Your task to perform on an android device: I want to search for a cruise from Amsterdam for a trip with my family.
Image 0: 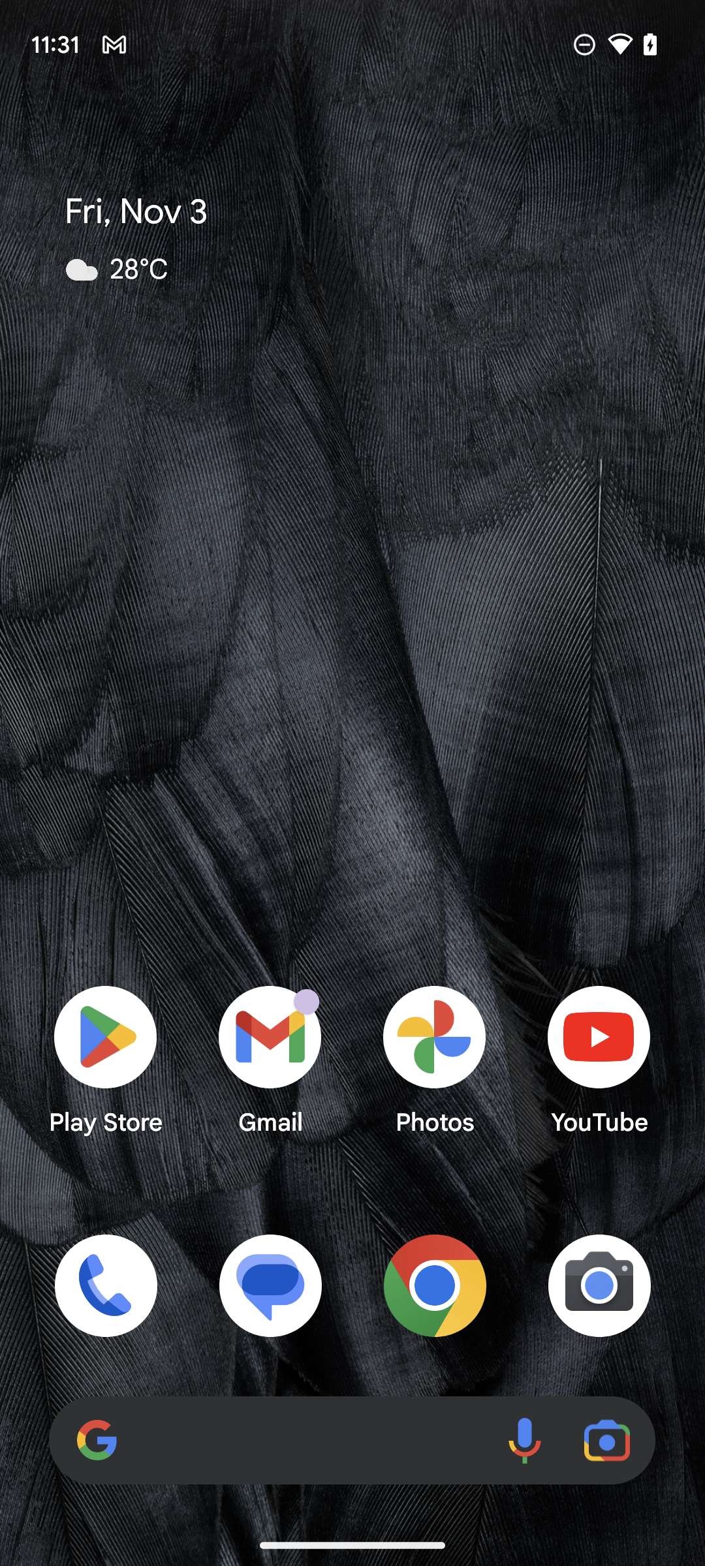
Open the Royal app.
Step 0: open app "Royal"
Image 1: 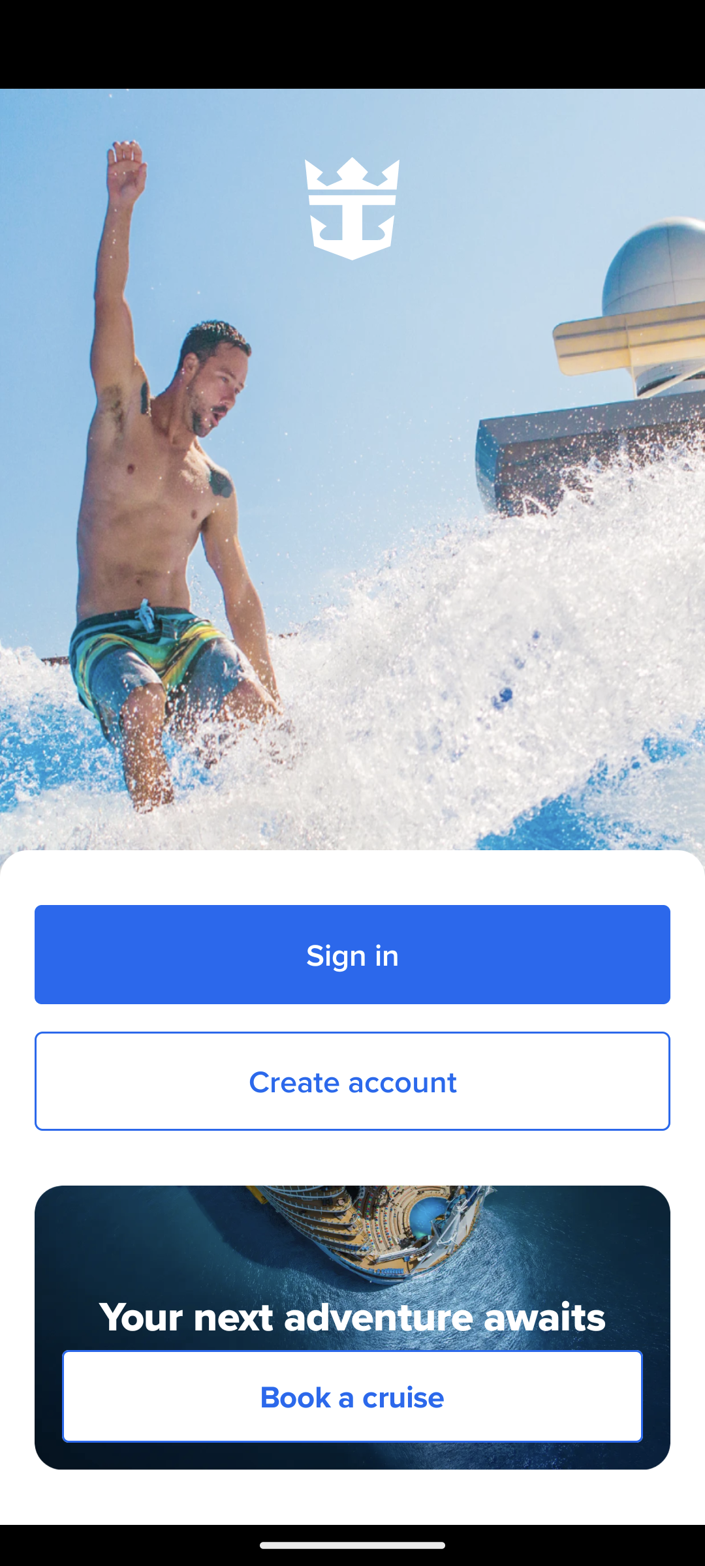
Click on Book a cruise option.
Step 1: click (352, 1396)
Image 2: 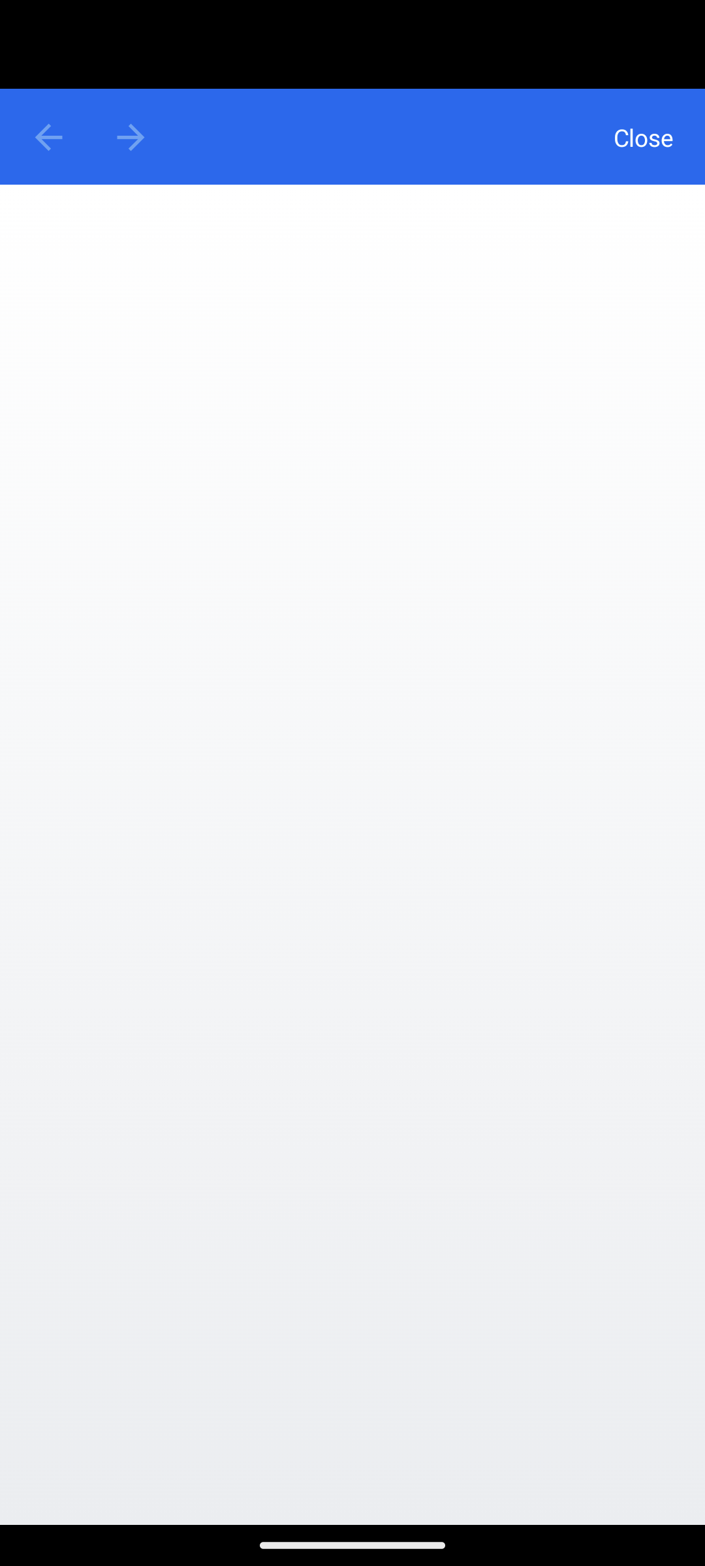
Click on Book a cruise option.
Step 2: wait
Image 3: 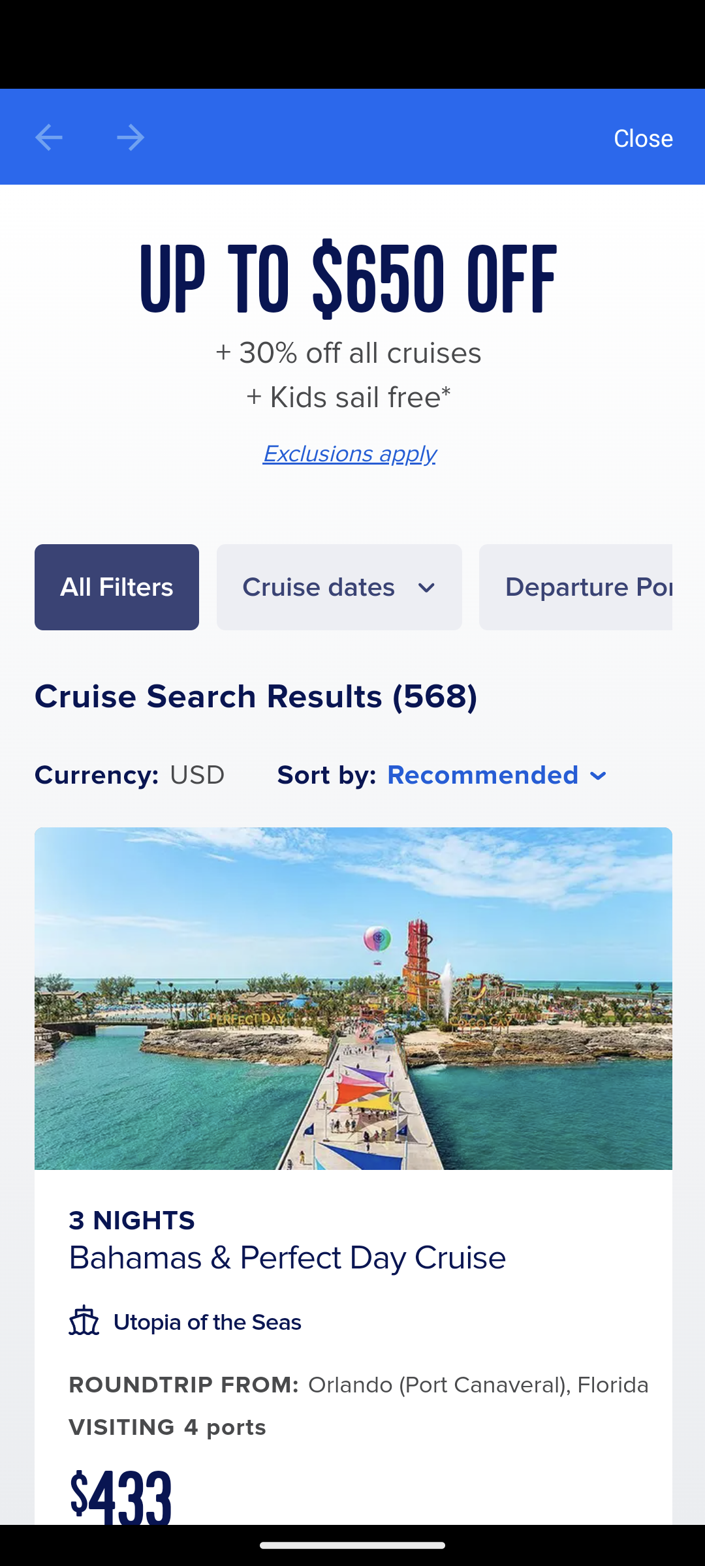
Click on departure port drop-down button.
Step 3: click (616, 587)
Image 4: 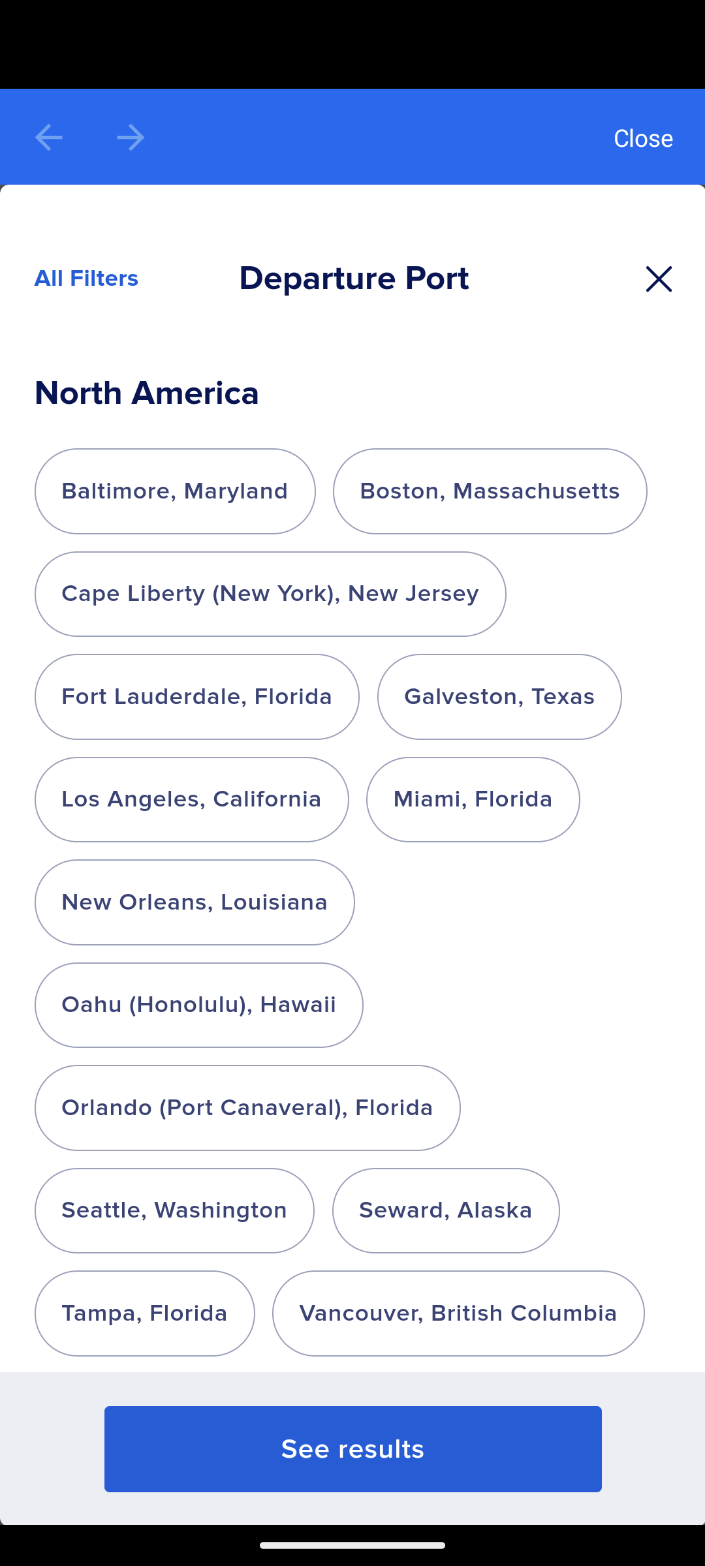
Scroll up to view more options.
Step 4: scroll down
Image 5: 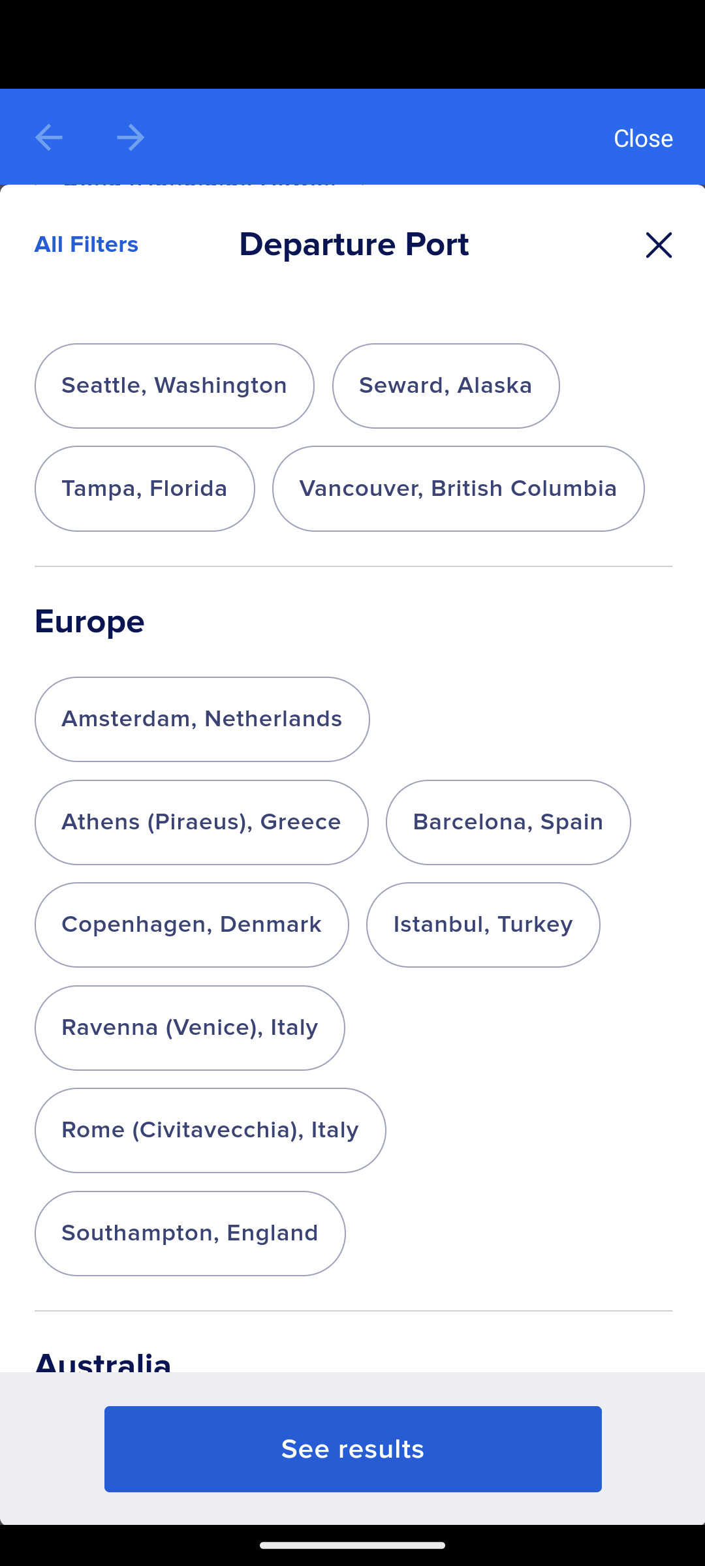
Click on the Amsterdam (Netherlands) button.
Step 5: click (354, 855)
Image 6: 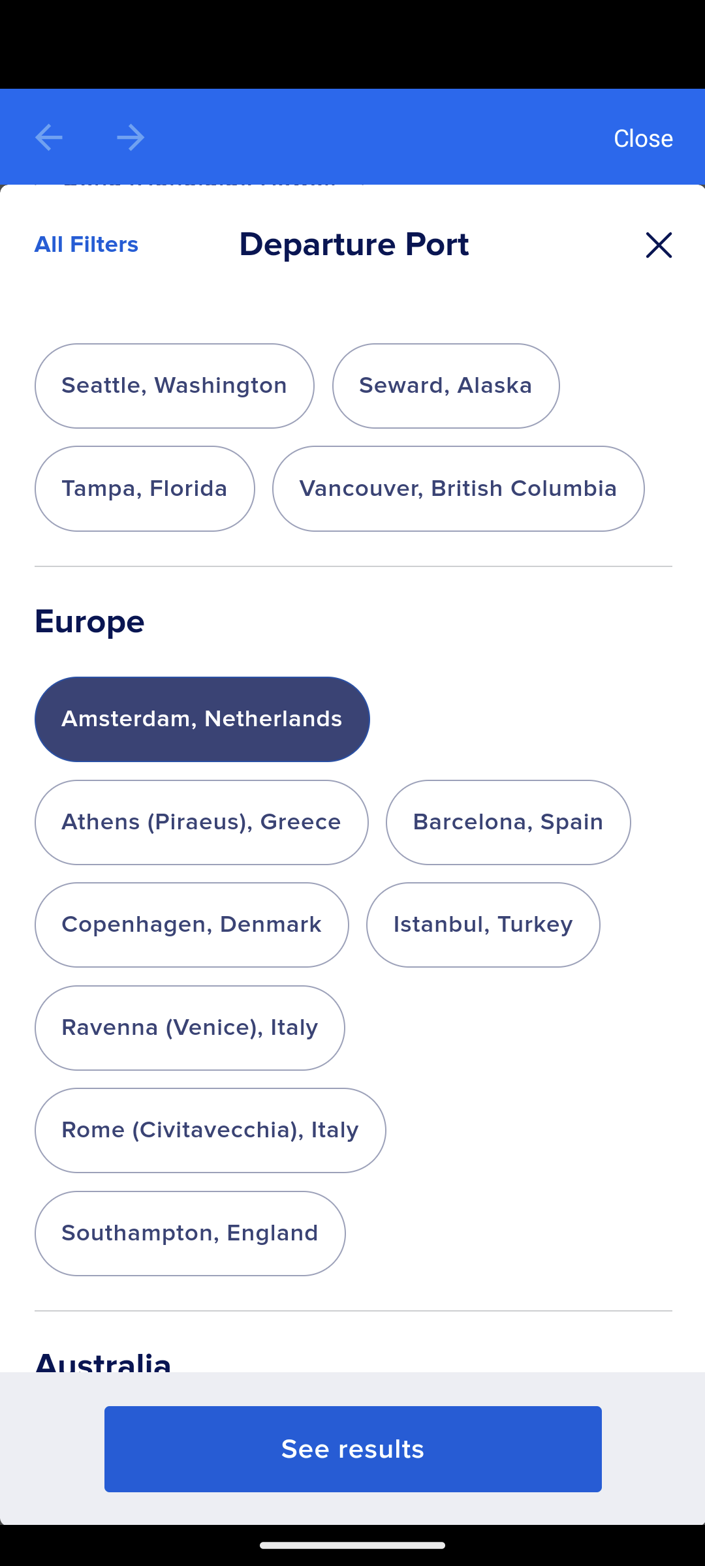
Click on See results button on the bottom of the screen.
Step 6: click (354, 855)